Your task to perform on an android device: I want to set the recording quality to high in order to get the best sound quality possible in the Easy Voice Recorder app
Image 1: 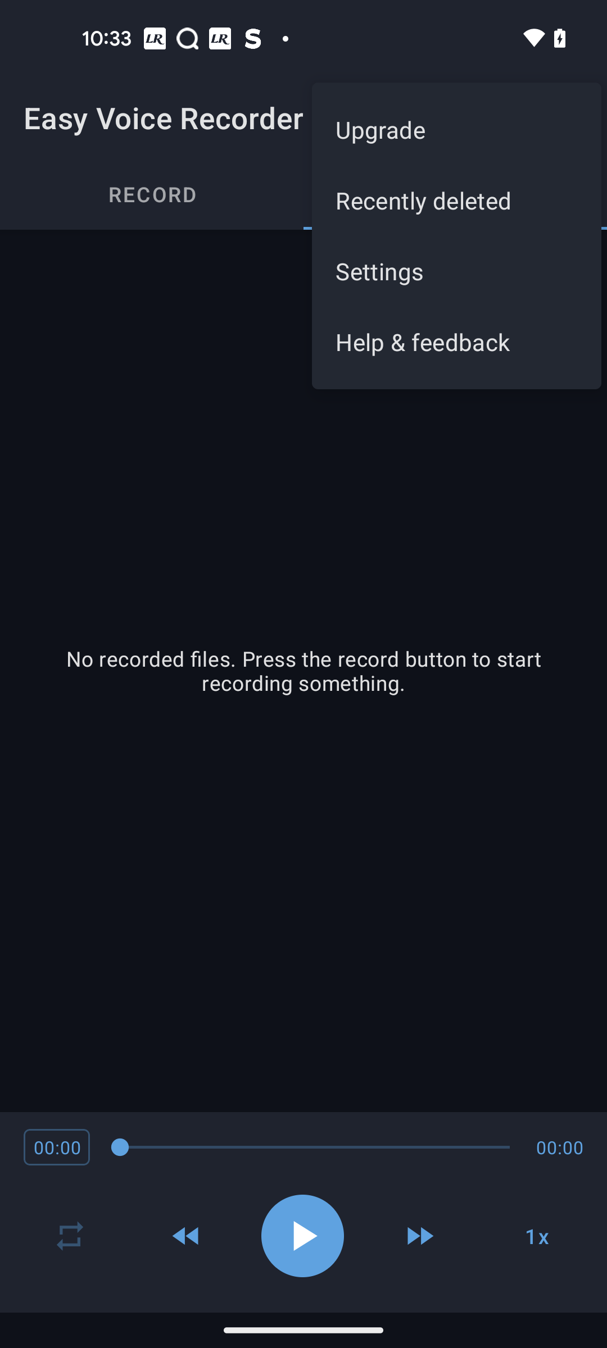
Click on the Settings option
Step 1: click (456, 271)
Image 2: 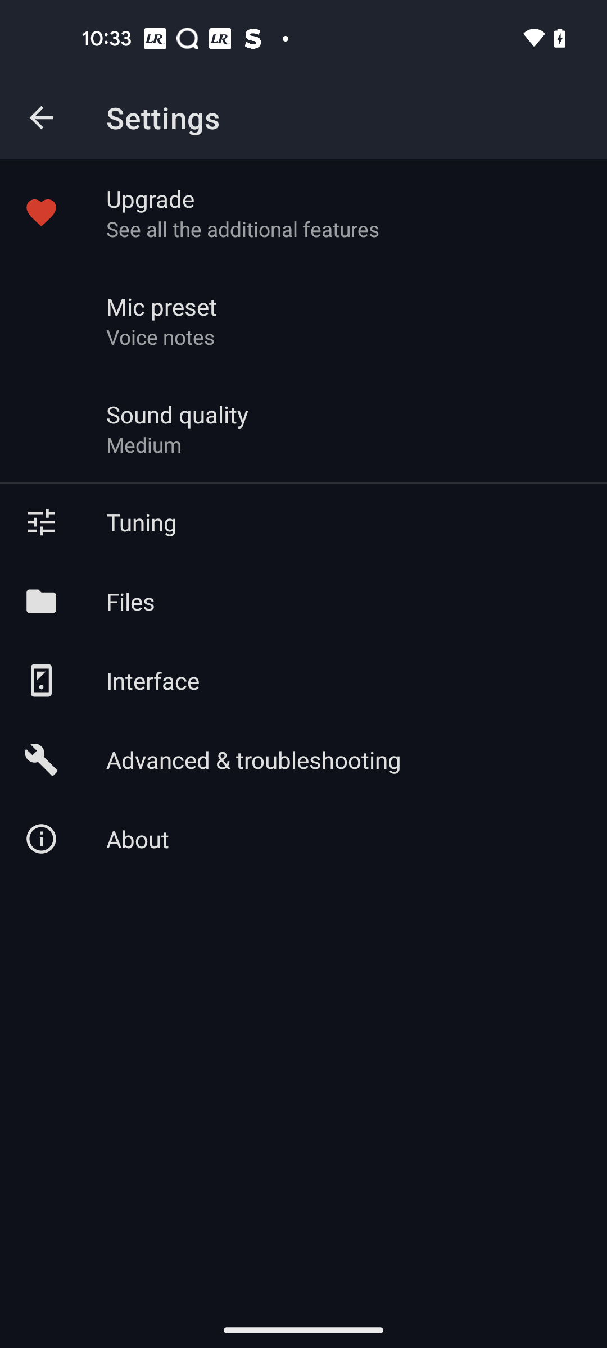
Click on the Sound quality option
Step 2: click (177, 414)
Image 3: 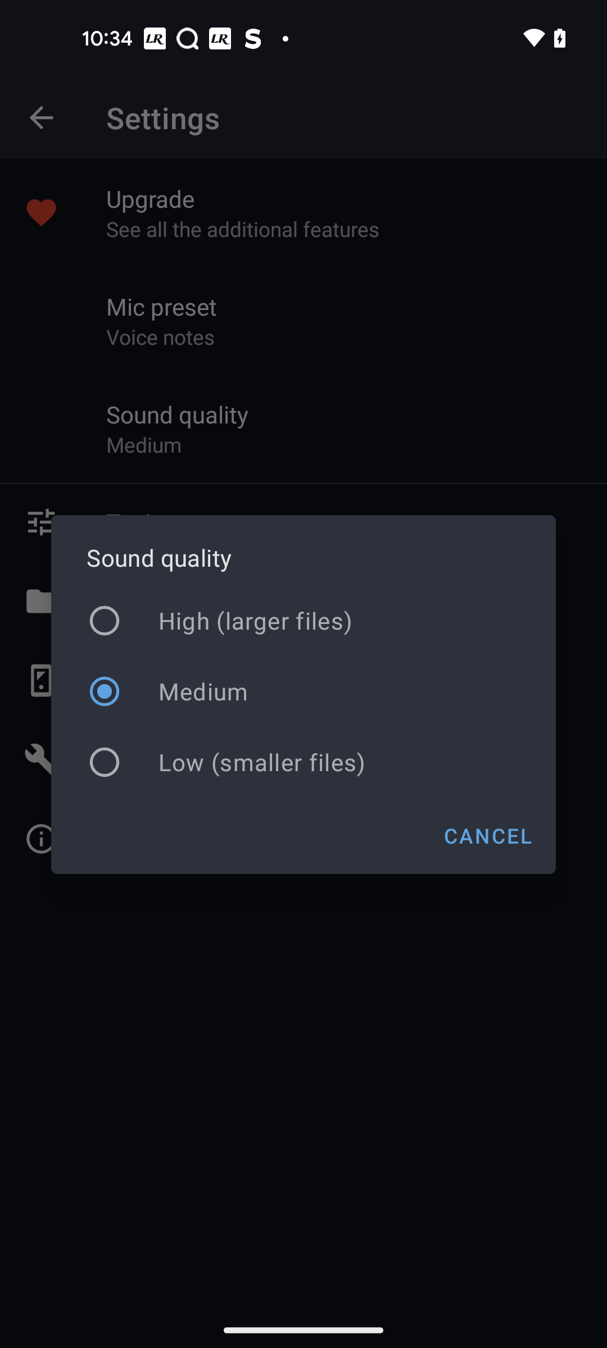
Select High(larger files)
Step 3: click (303, 621)